Your task to perform on an android device: Carlos, a buddy of mine, is motivated by my fitness progress and wants to follow my regimen. Share my progress report from the Home Workout app at carlos3345@gmail.com.
Image 0: 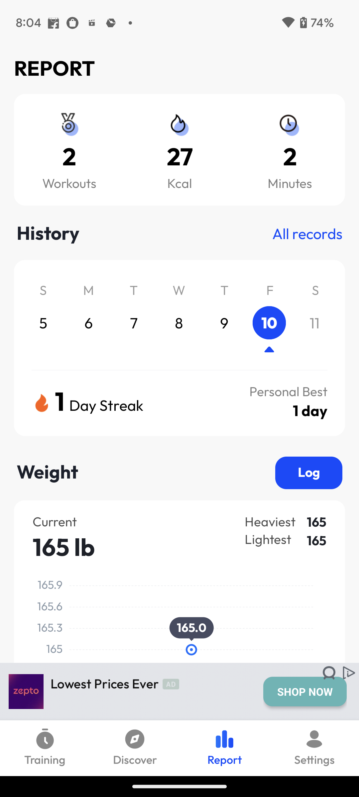
go to settings section at the bottom right corner of the screen
Step 0: click (314, 741)
Image 1: 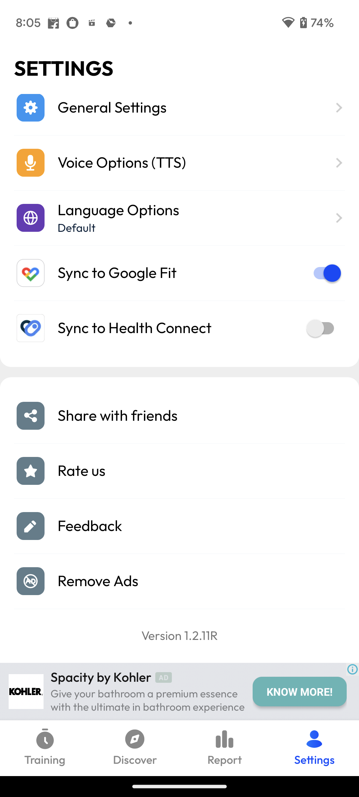
Click on Share with friends
Step 1: click (117, 416)
Image 3: 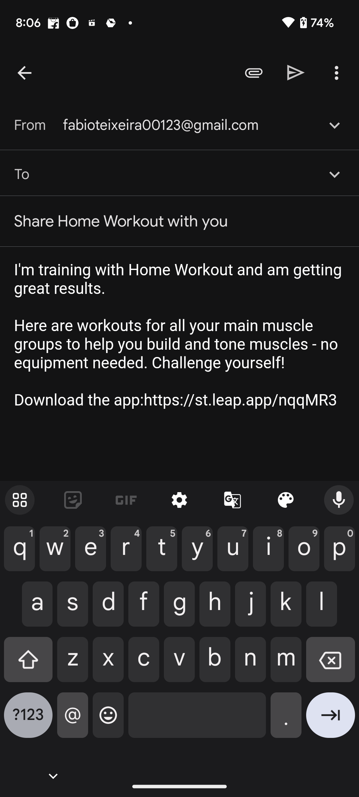
Add recipient as Carlos3345@gmail.com
Step 3: type "Carlos3345@gmail.com"
Image 4: 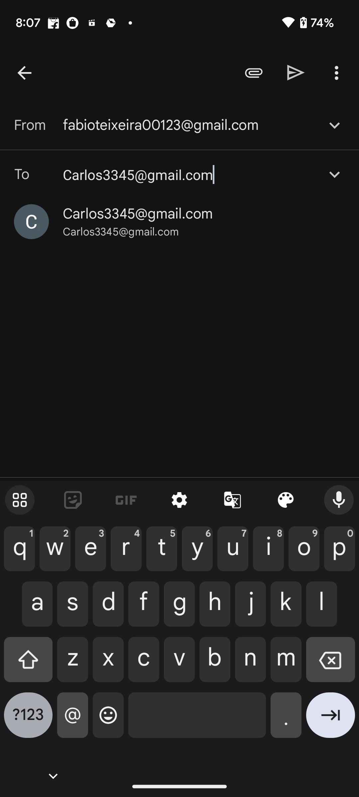
Click on Carlos3345@gmail.com
Step 4: click (138, 214)
Image 5: 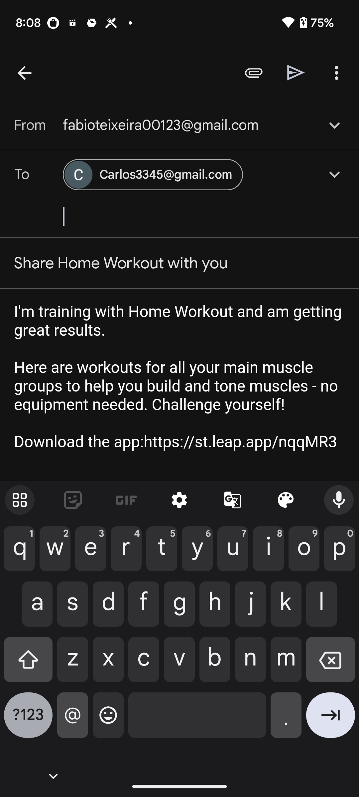
Click on the send icon at the top right corner of the screen
Step 5: click (296, 72)